Your task to perform on an android device: Open the Google Fit app, go to the Track Workout section, and start the basketball activity for 30 seconds.
Image 0: 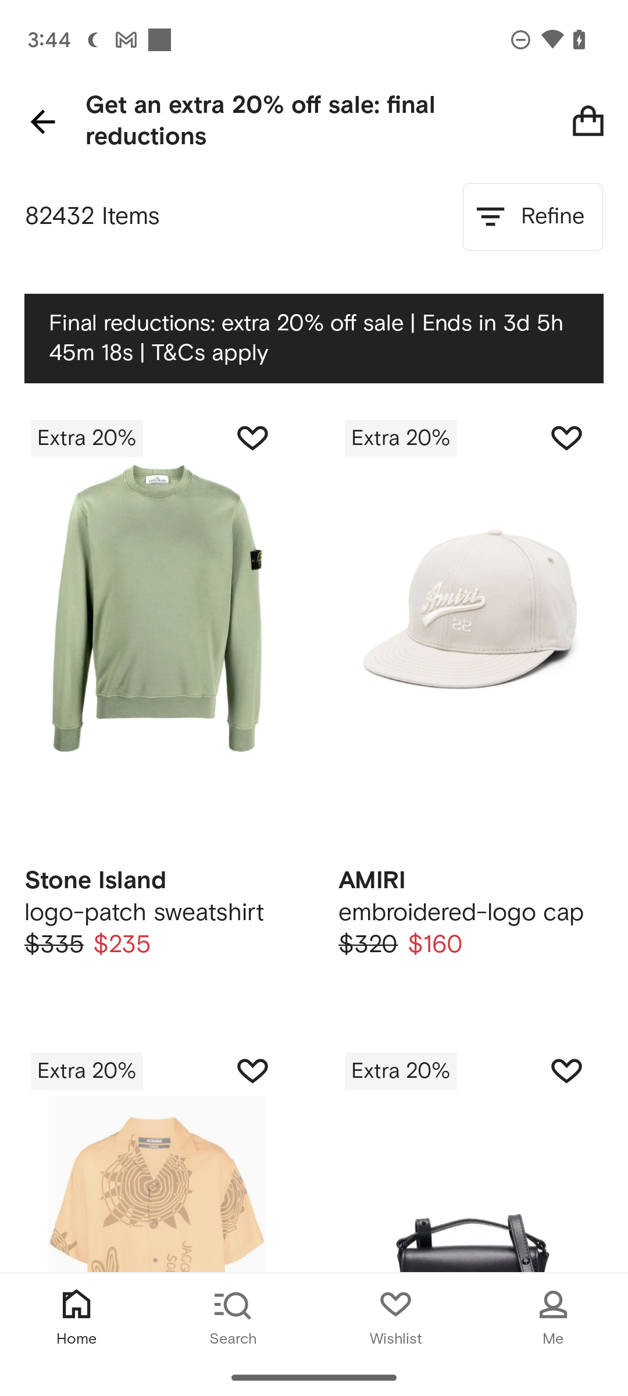
Open Fit app
Step 0: open app "Fit"
Image 1: 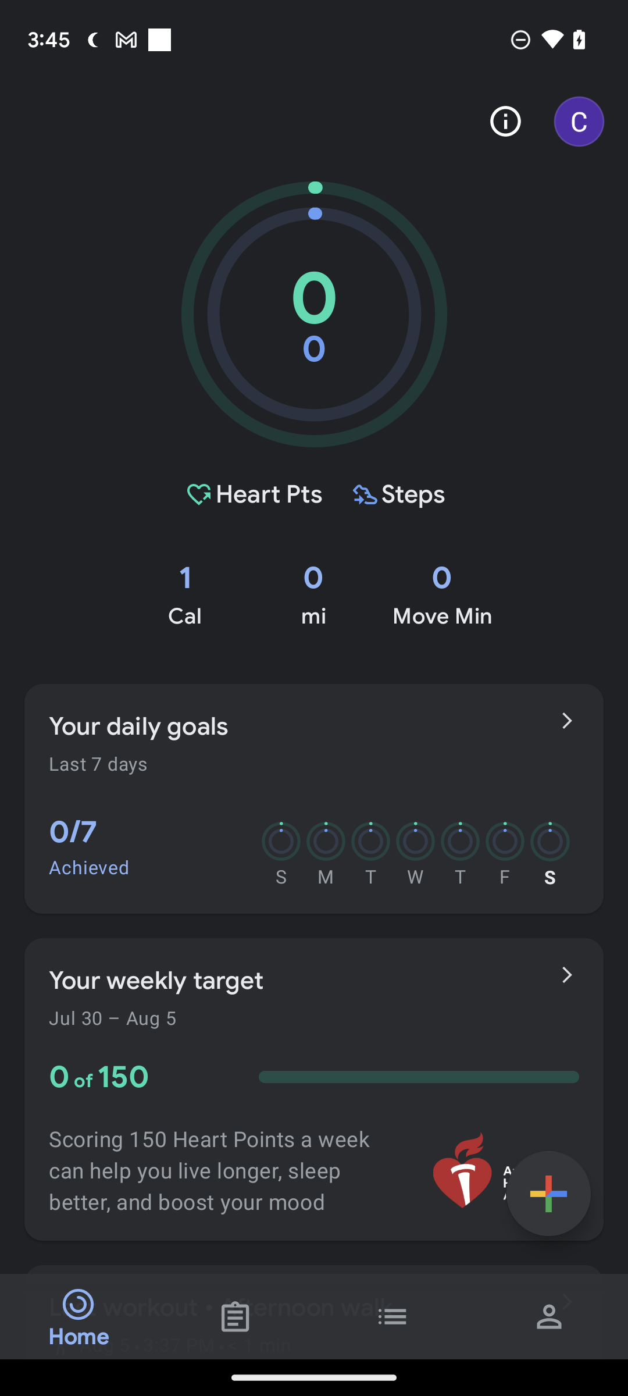
Click on the Add icon at the Bottom right corner of the screen
Step 1: click (548, 1194)
Image 2: 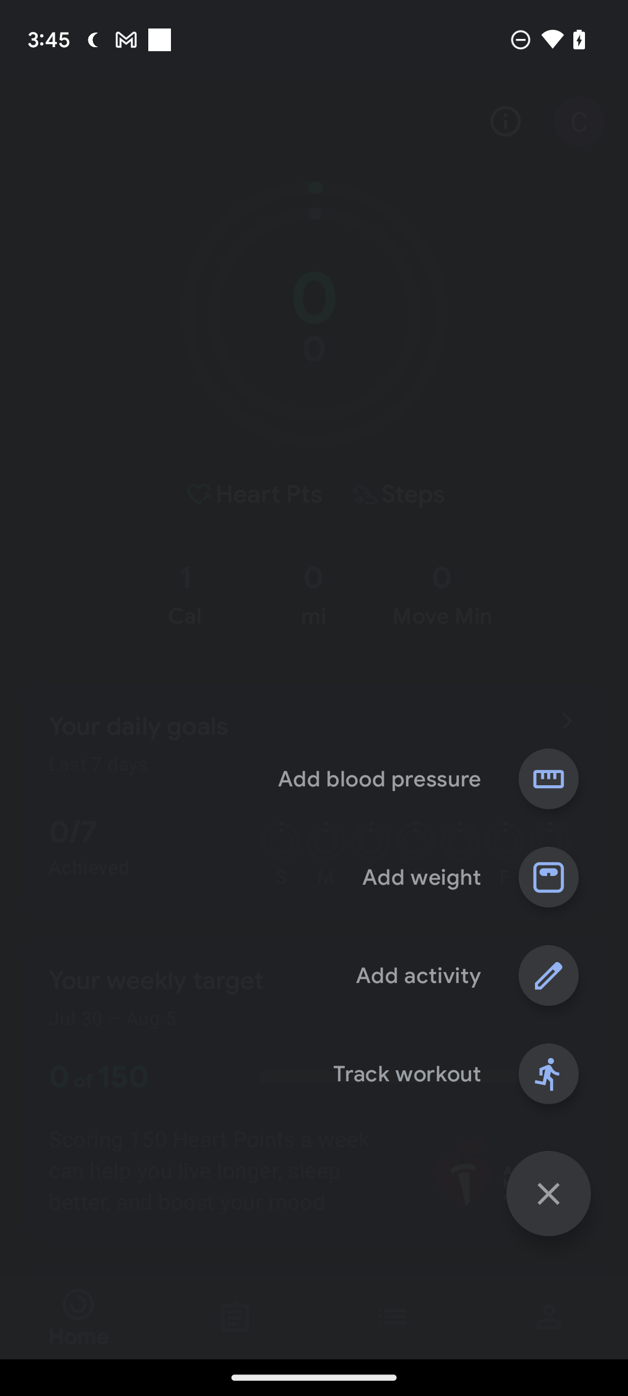
Click on Track workout option at the right side of the screen
Step 2: click (548, 1073)
Image 3: 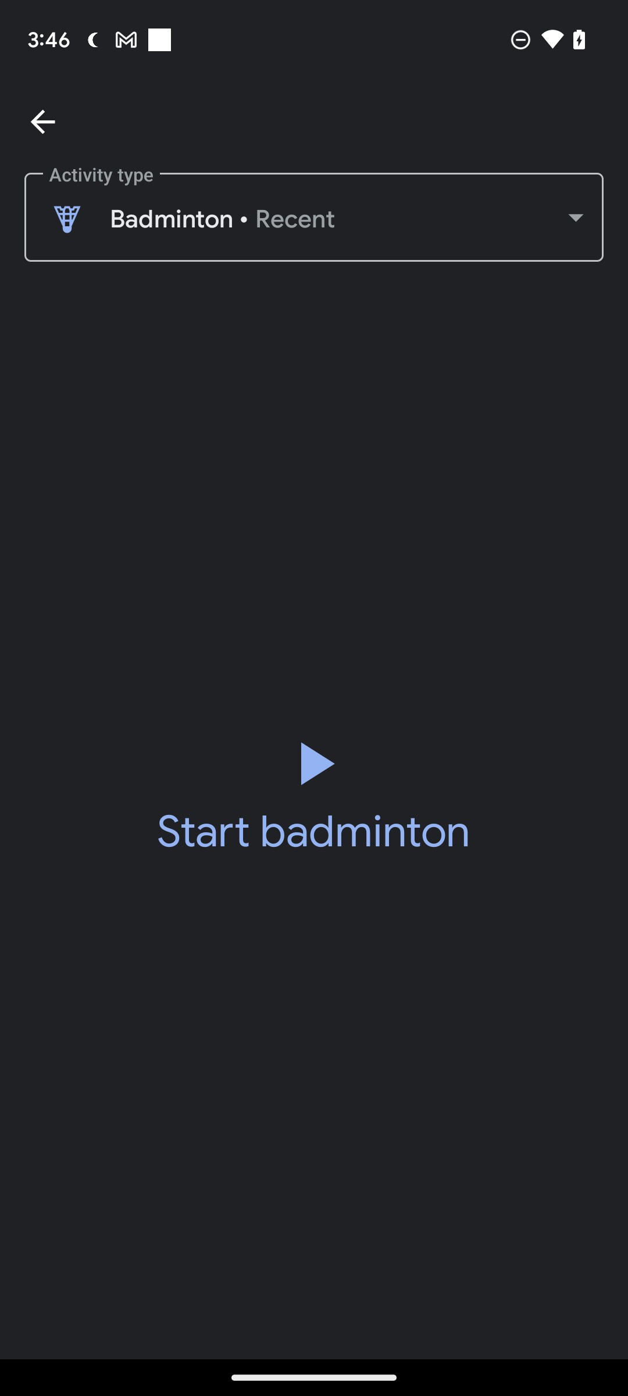
Click on Activity type at the Left top side of the screen
Step 3: click (301, 219)
Image 4: 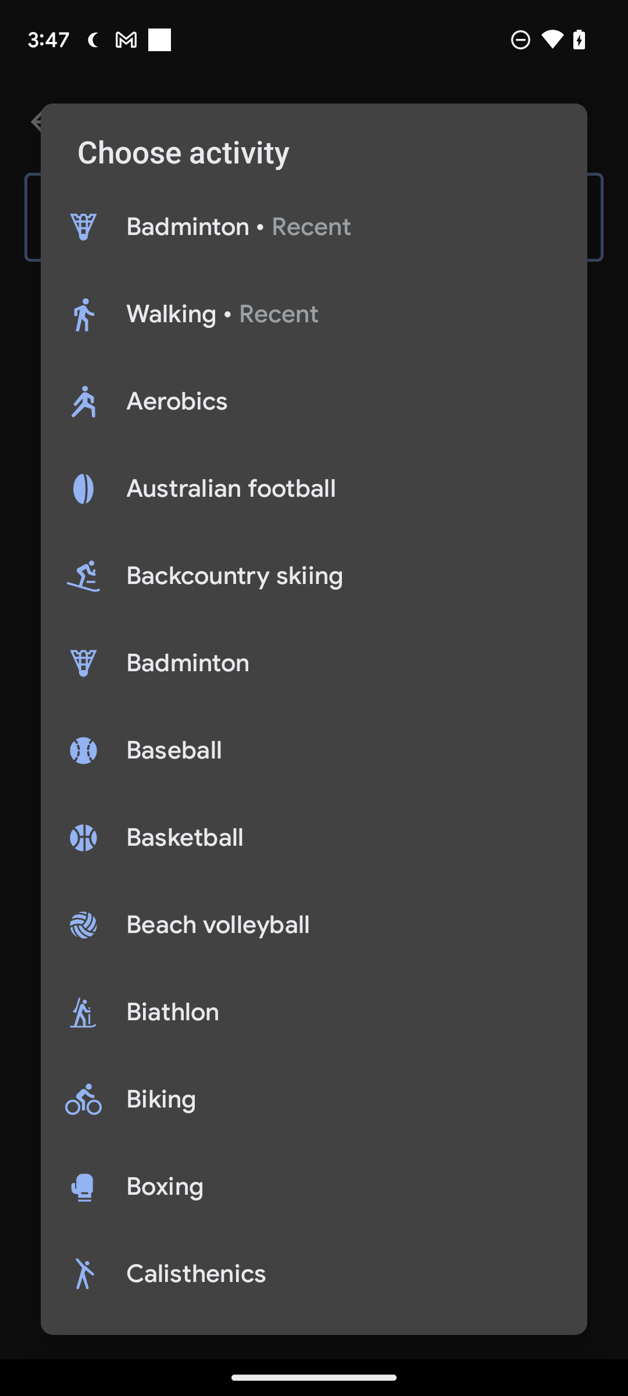
Click on Basketball Option below the Baseball option
Step 4: click (314, 838)
Image 5: 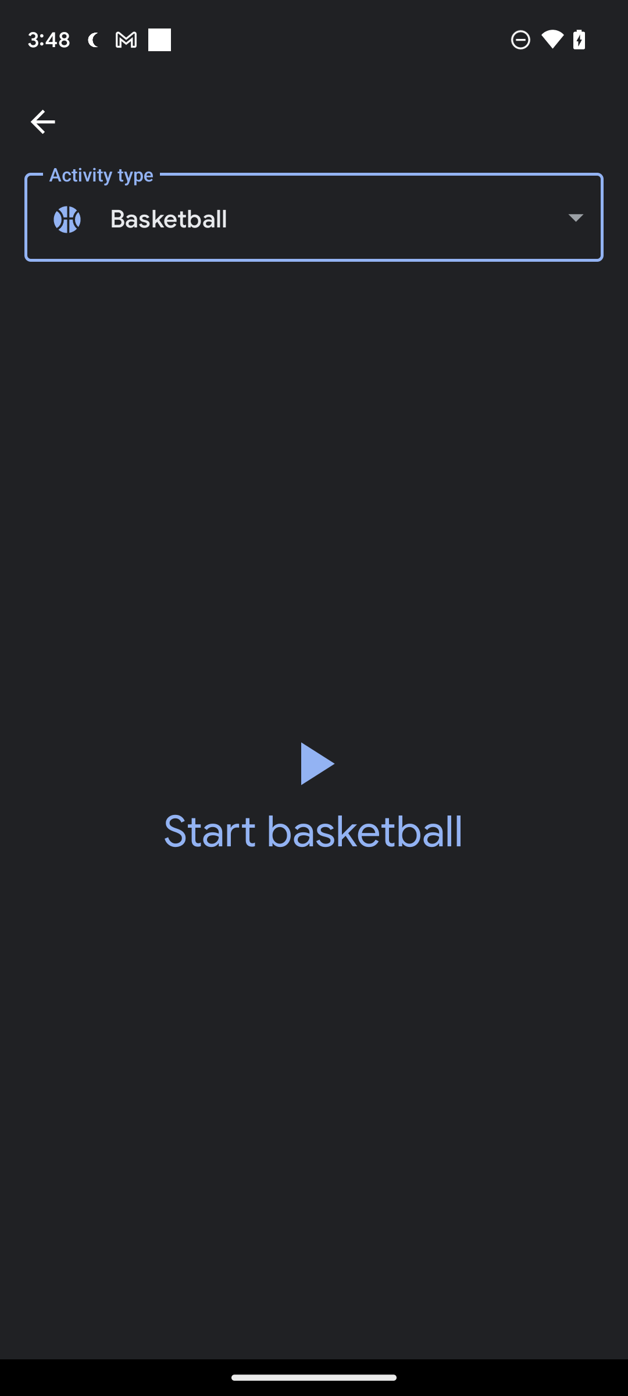
Click on Play icon
Step 5: click (313, 795)
Image 6: 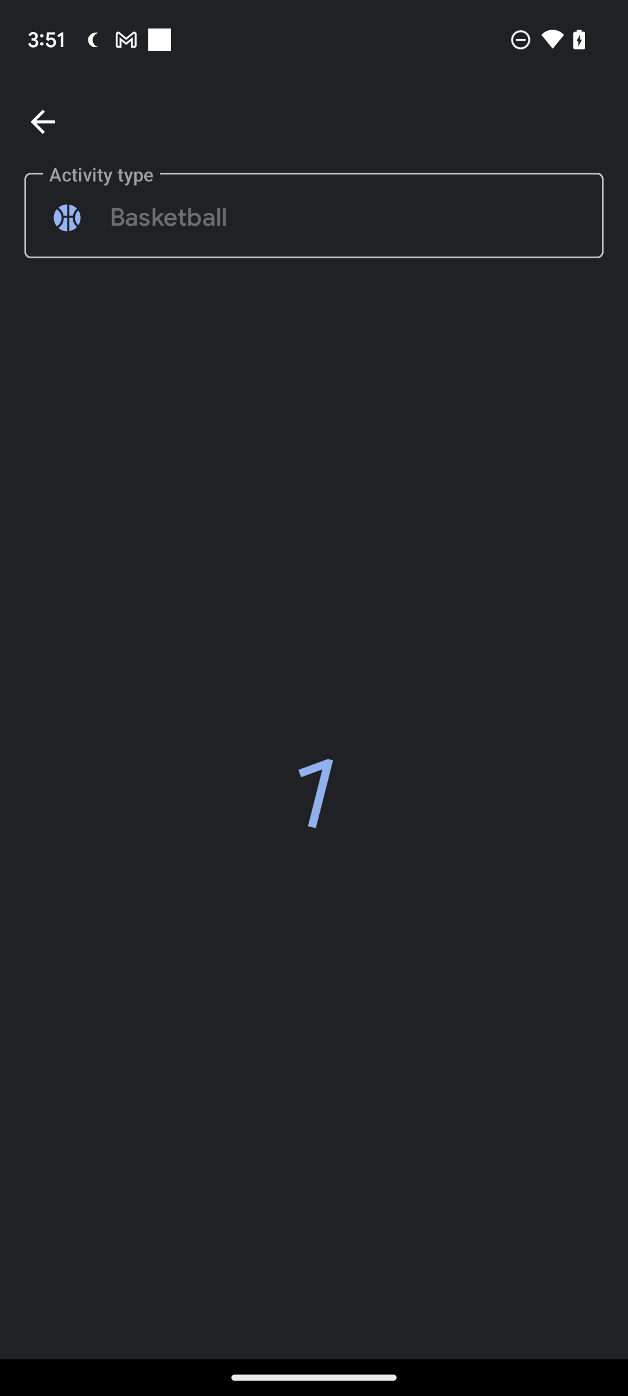
Click on Play icon
Step 6: wait
Image 7: 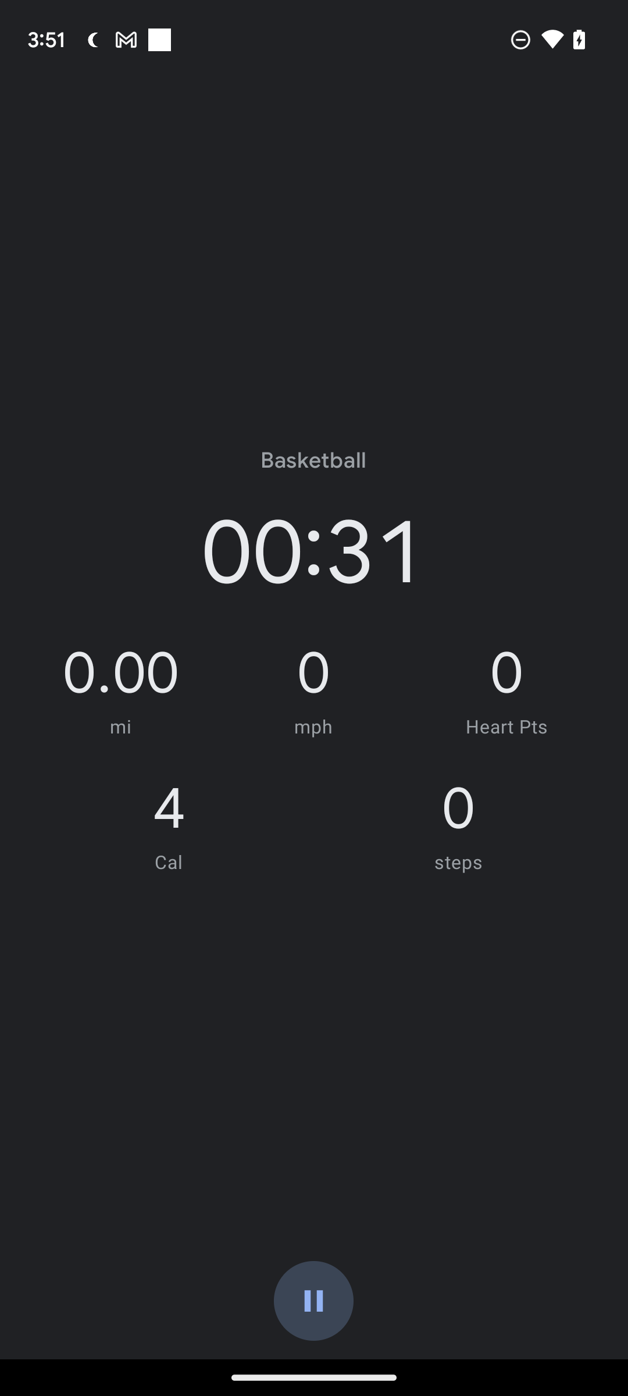
Click on Pause icon 
Step 7: click (313, 1301)
Image 8: 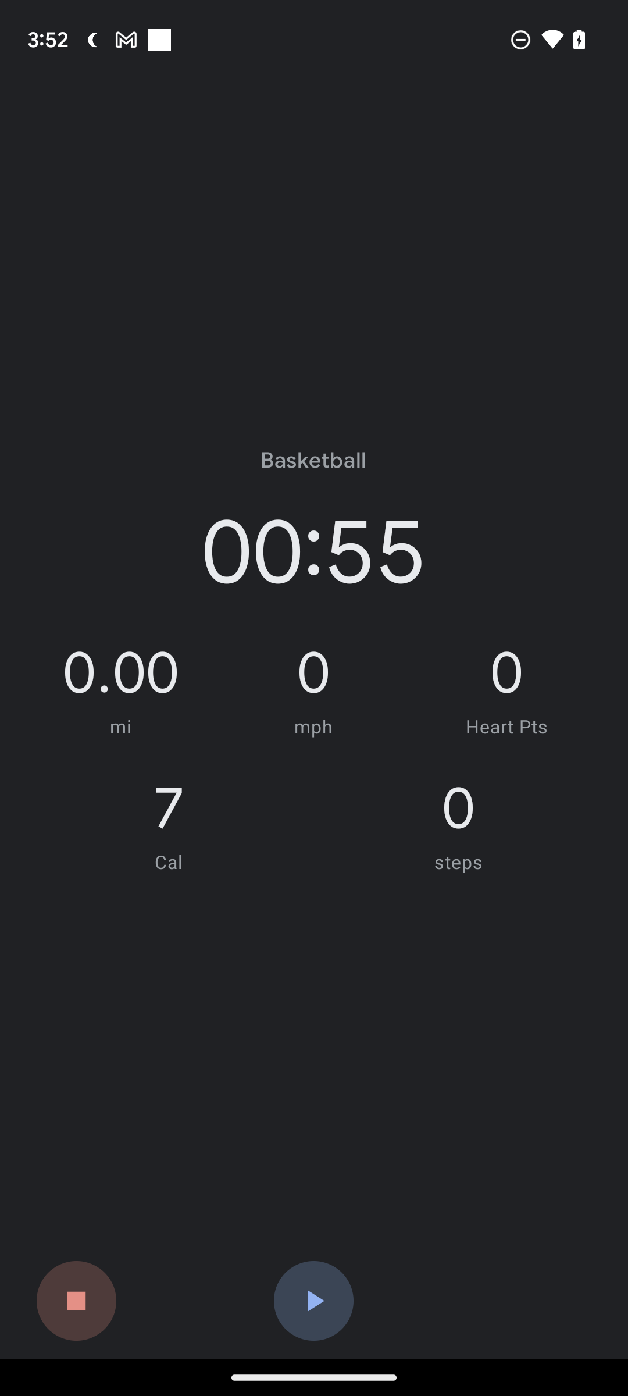
Click on Stop icon at the Bottom Left corner of the screen
Step 8: click (76, 1301)